Your task to perform on an android device: I liked the Bosch Truemixx-style mixer grinder 1000 watts. View the details of the Bosch Truemixx-style in the eBay app.
Image 0: 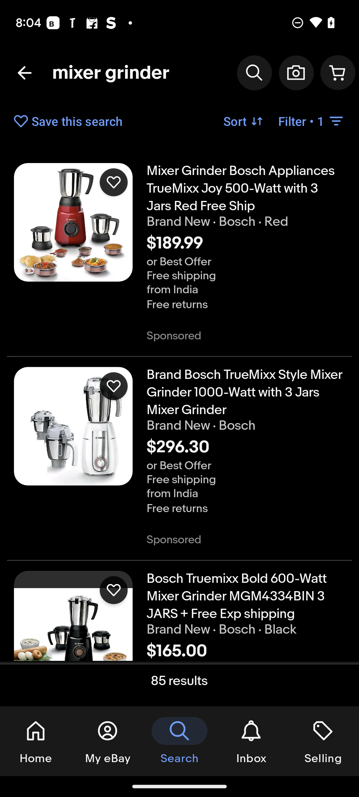
Click on the second result
Step 0: click (105, 428)
Image 1: 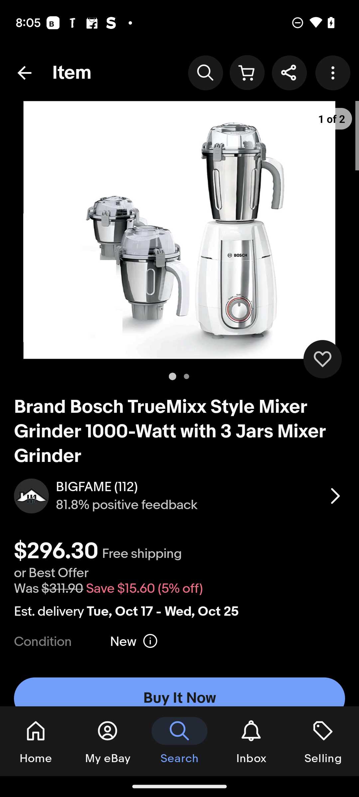
Swipe up to view full description
Step 1: scroll down
Image 2: 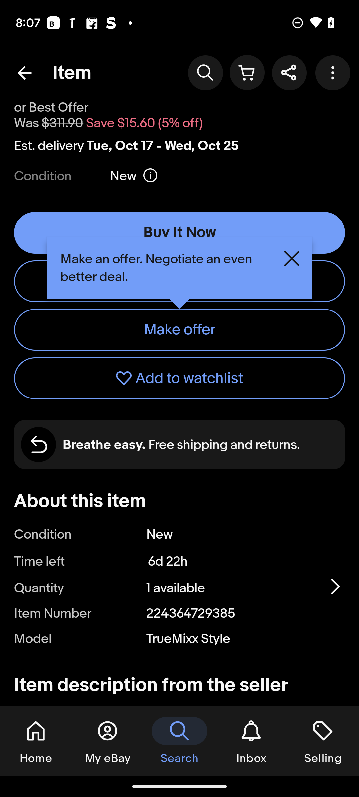
Swipe up to view full description
Step 2: scroll down